Your task to perform on an android device: Pause the first timer
Image 0: 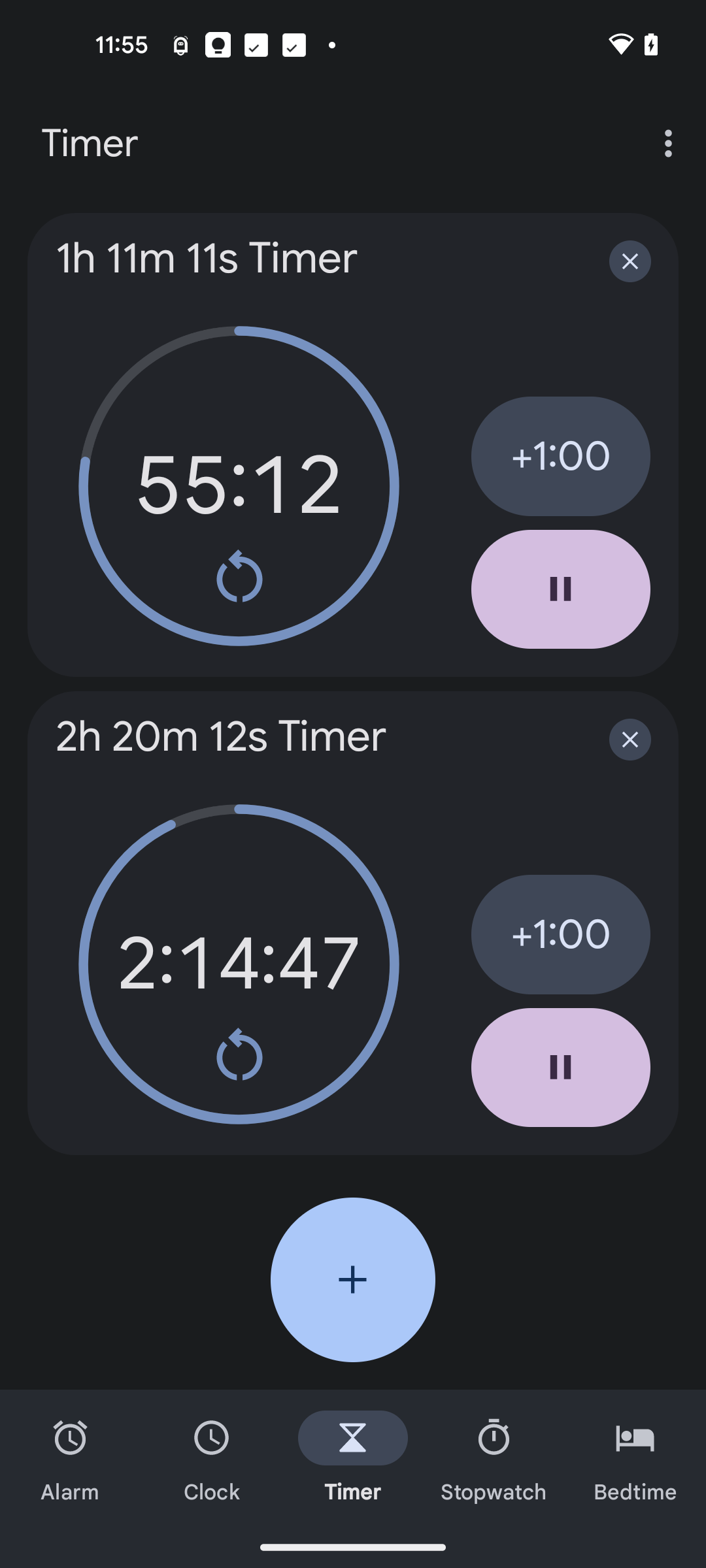
Click on the Pause button of first timer
Step 0: click (560, 589)